Your task to perform on an android device: I want to use show app to add the first photo from google photos to the presentation second's slide 
Image 0: 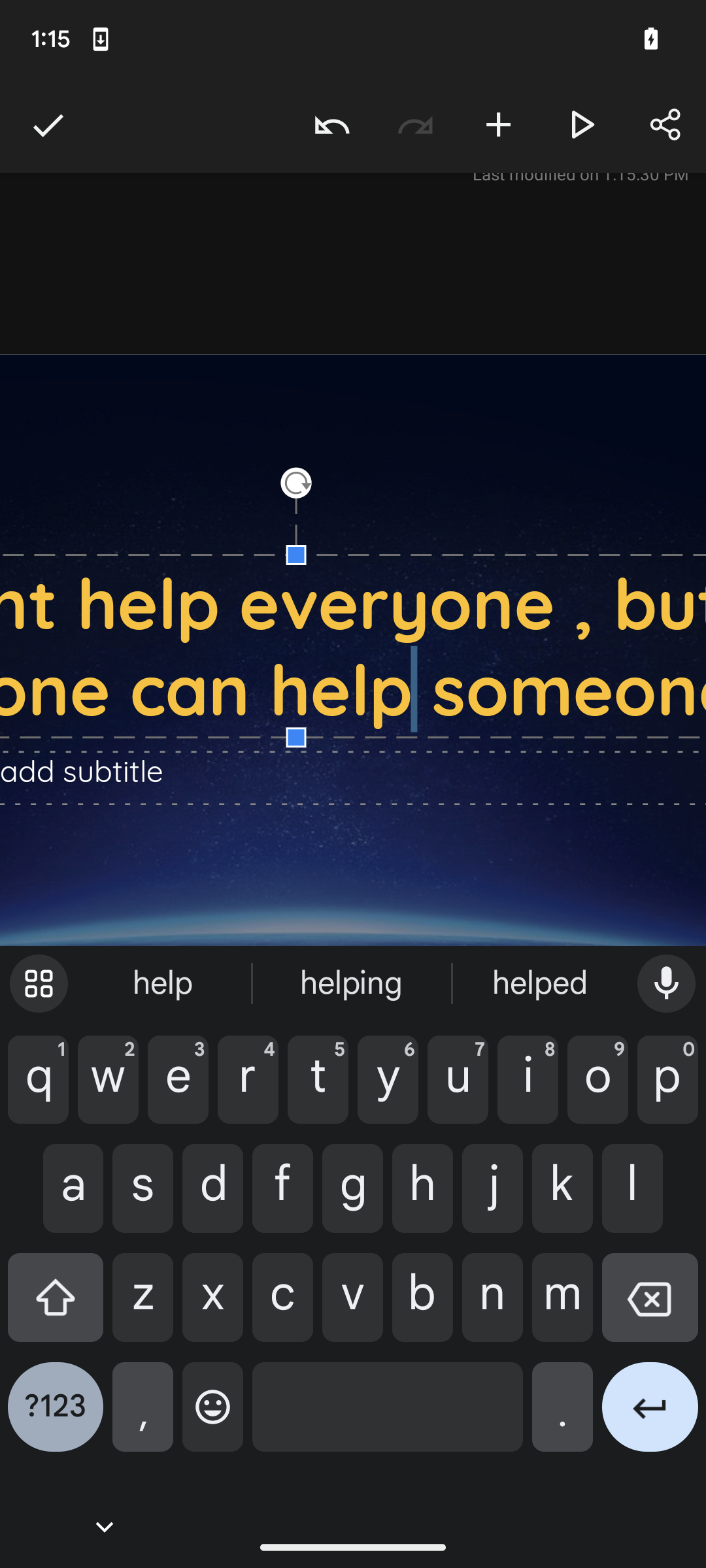
click on the right arrow icon at upper left side of the screen to add new slide 
Step 0: click (48, 125)
Image 1: 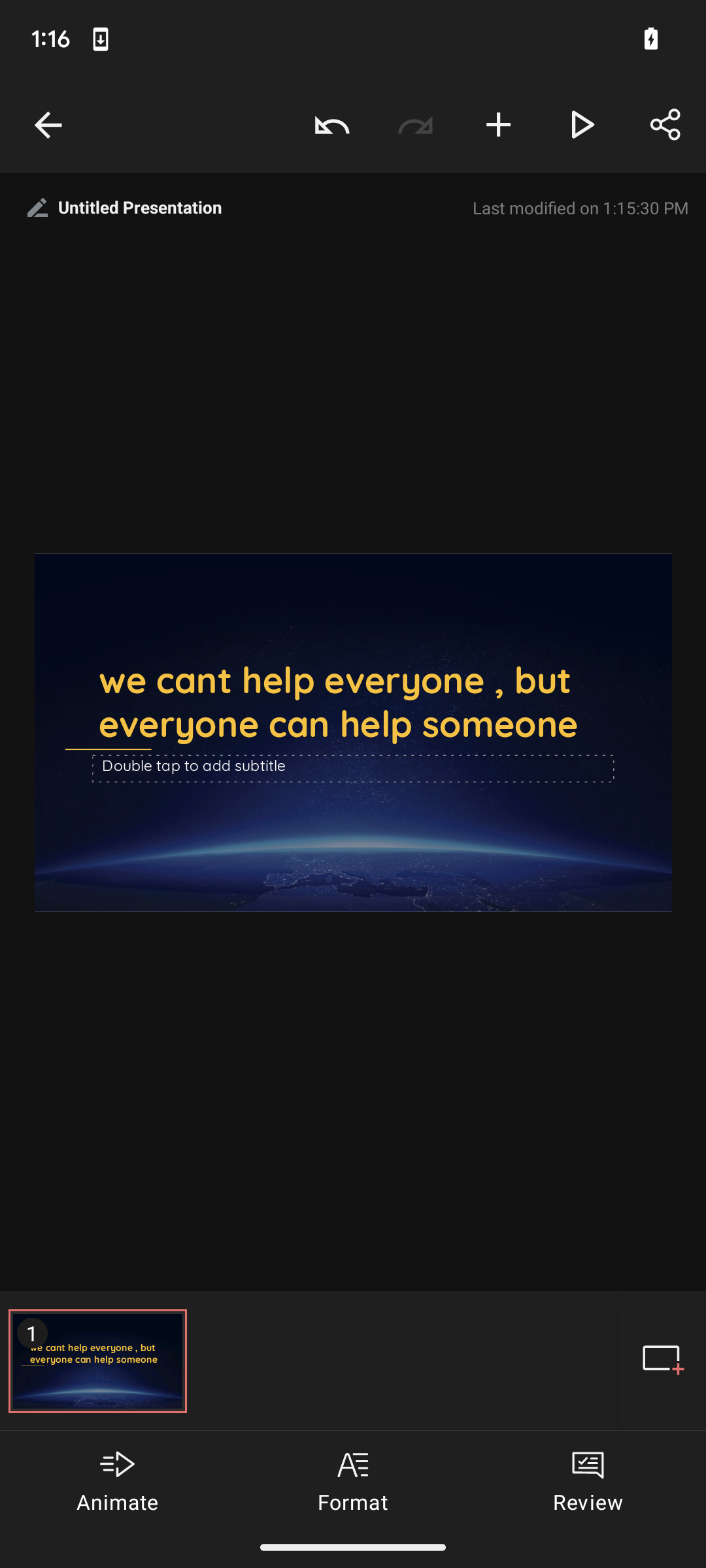
click on the plus icon ( add on) at the lower right corner of the screen 
Step 1: click (663, 1361)
Image 2: 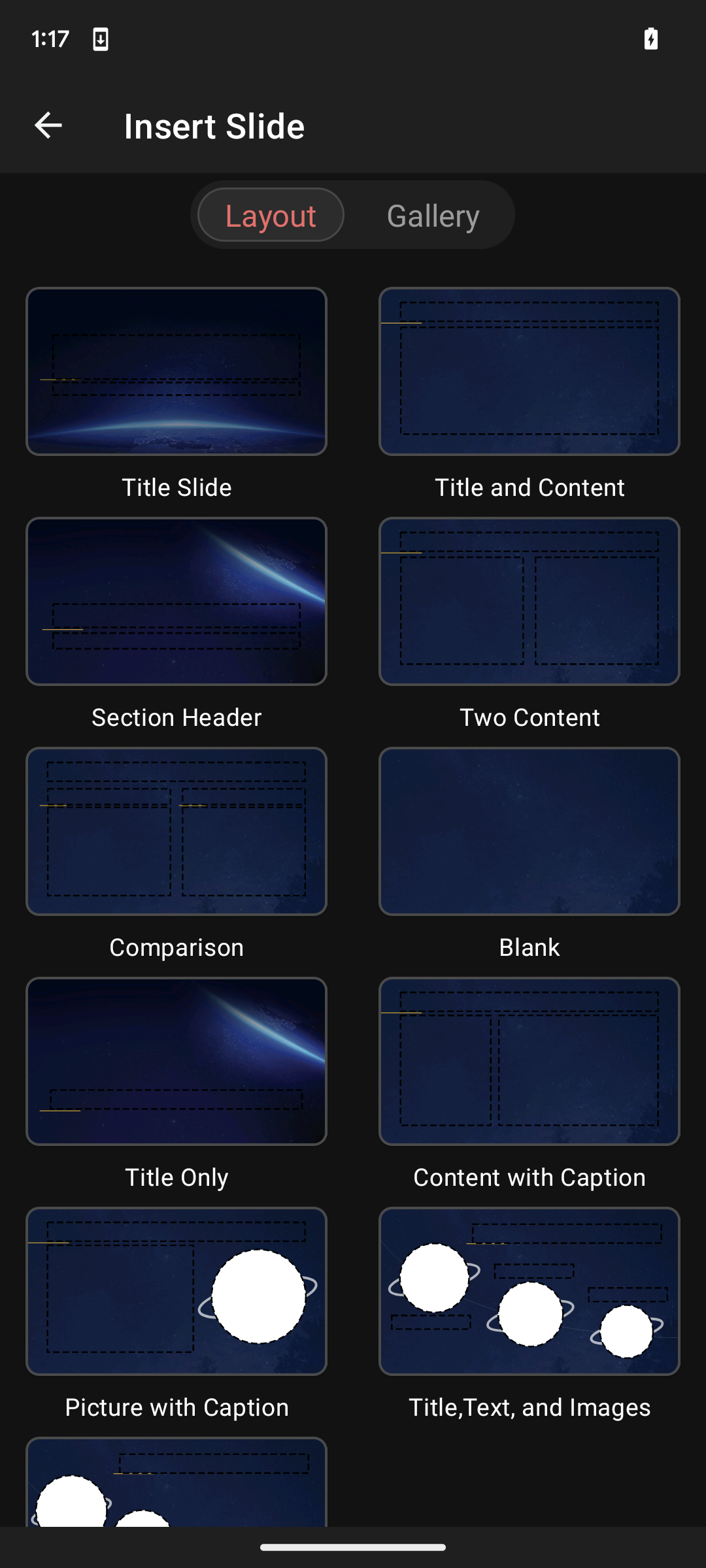
click on the first icon ( title slide ) at the screen to view new slide
Step 2: click (107, 368)
Image 3: 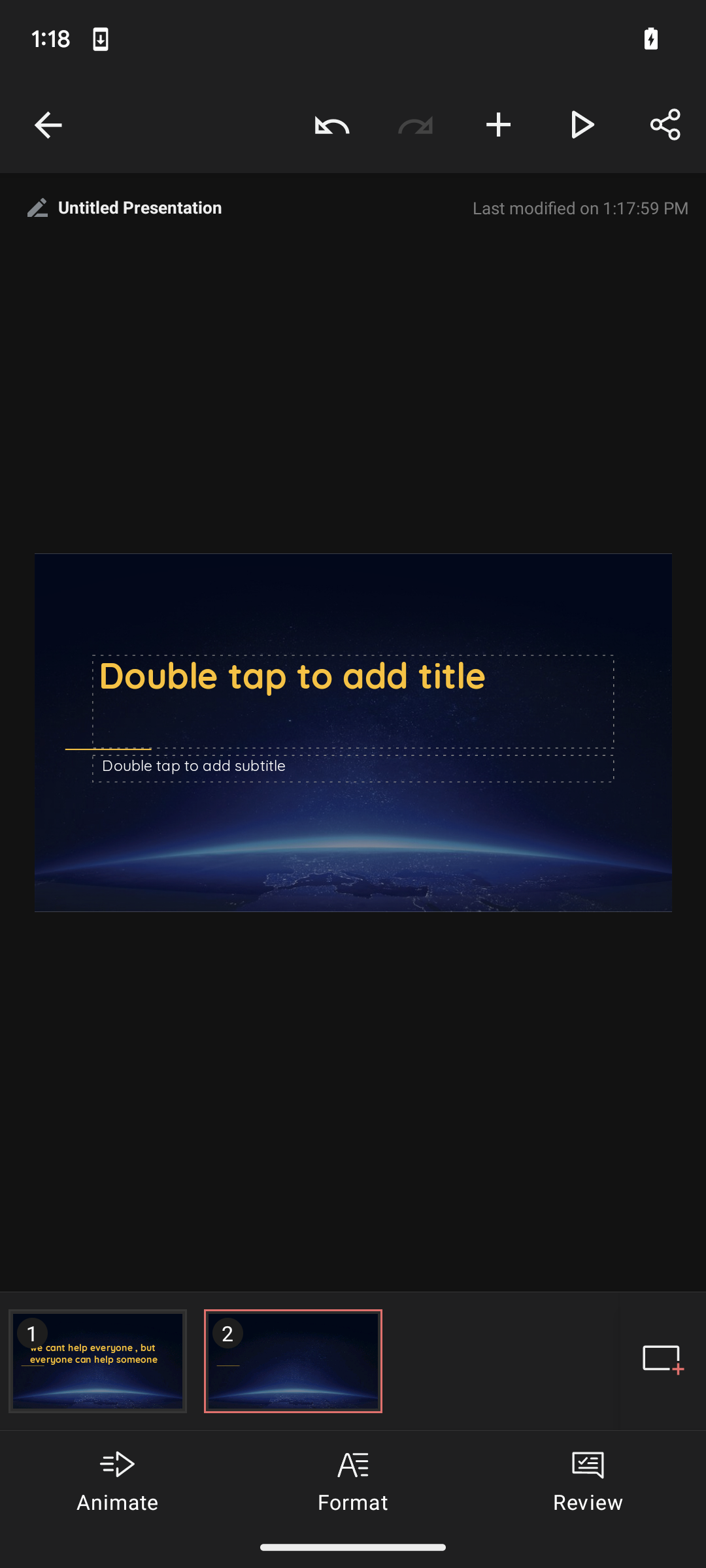
click on the plus icon ( add ) on the top of the screen to insert image 
Step 3: click (498, 125)
Image 4: 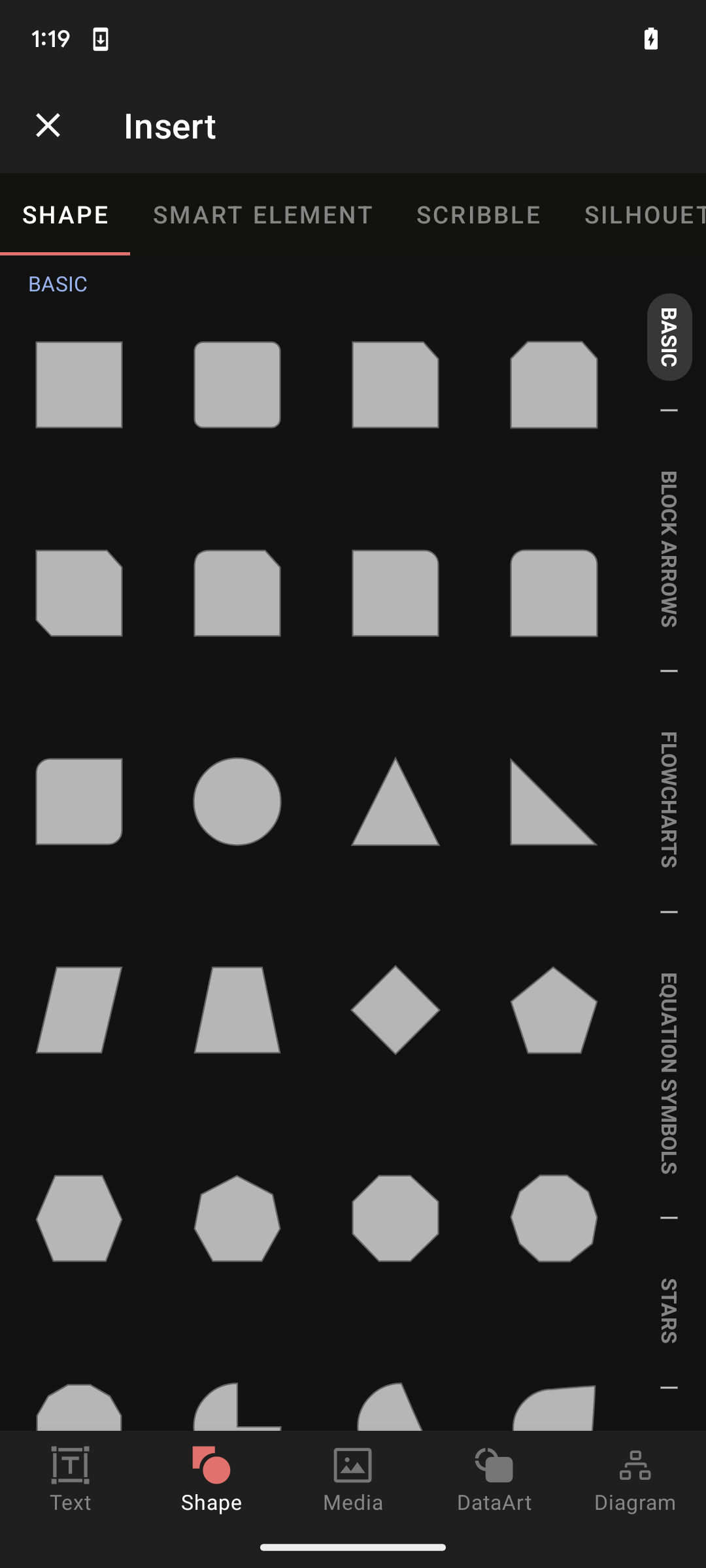
choose media button at the bottom of the screen to insert an image 
Step 4: click (353, 1501)
Image 6: 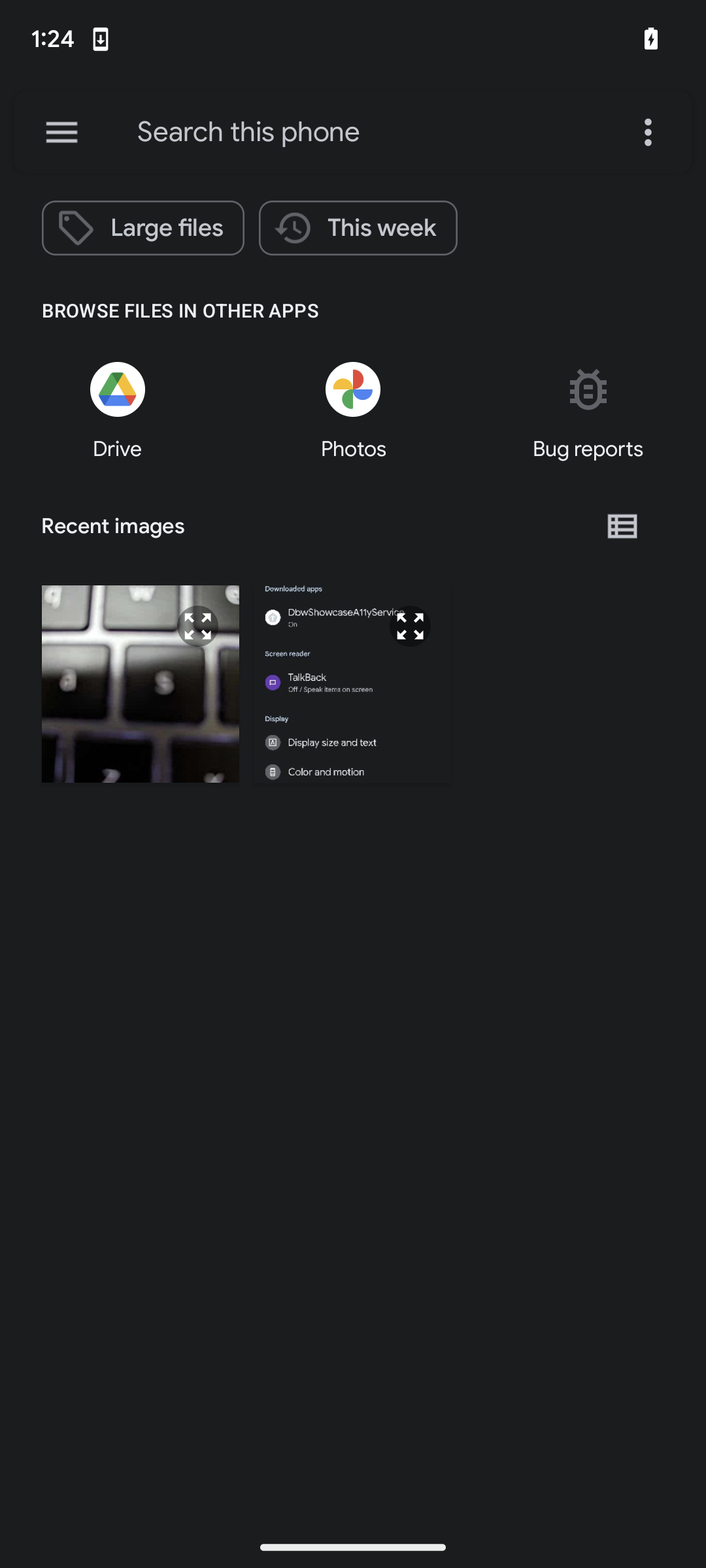
choose first image at the screen from the gallery option to insert an image 
Step 6: click (140, 684)
Image 7: 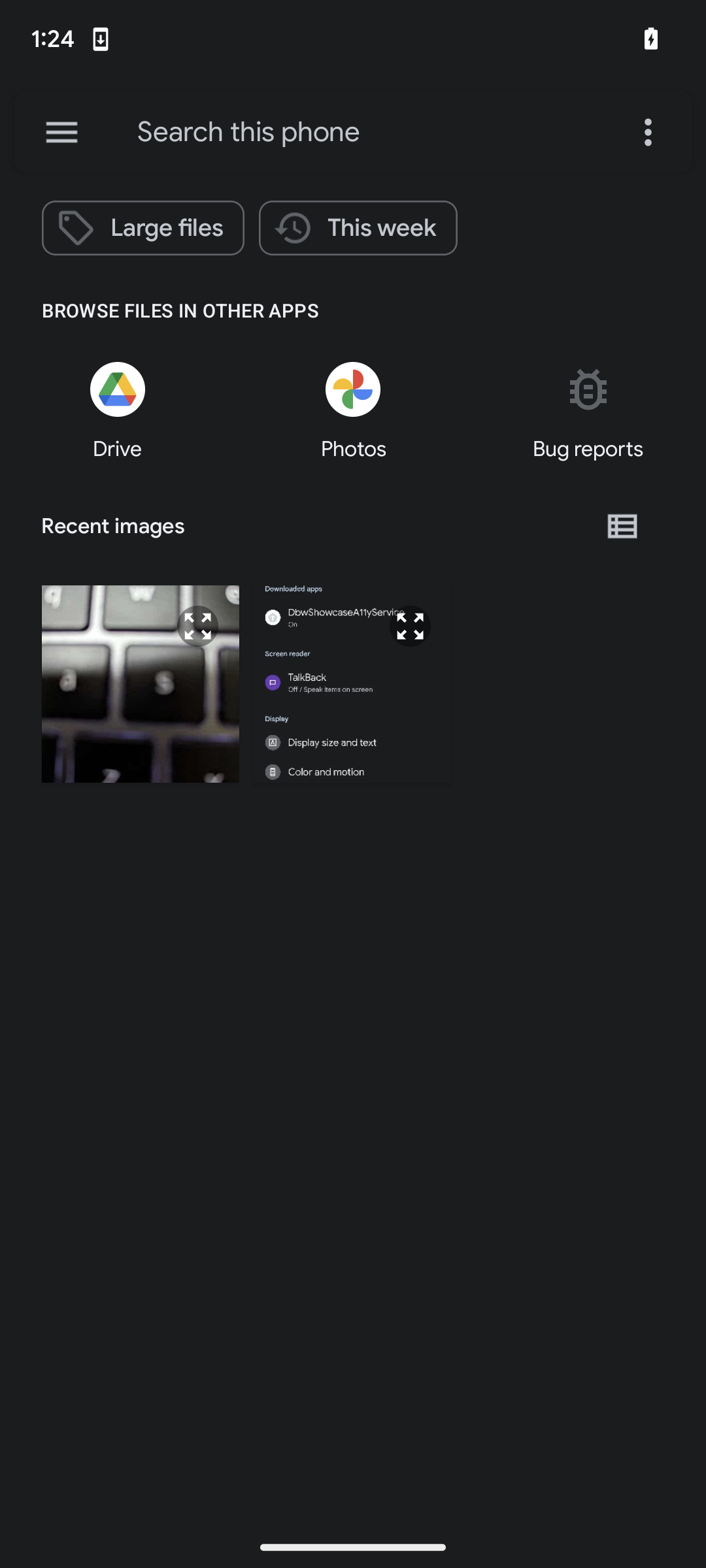
choose first image at the screen from the gallery option to insert an image 
Step 7: wait